Your task to perform on an android device: I am looking for a women's white shirt from the Trendyol brand because next week I will be invited to the office function, so we decided to wear all Formals.
Image 1: 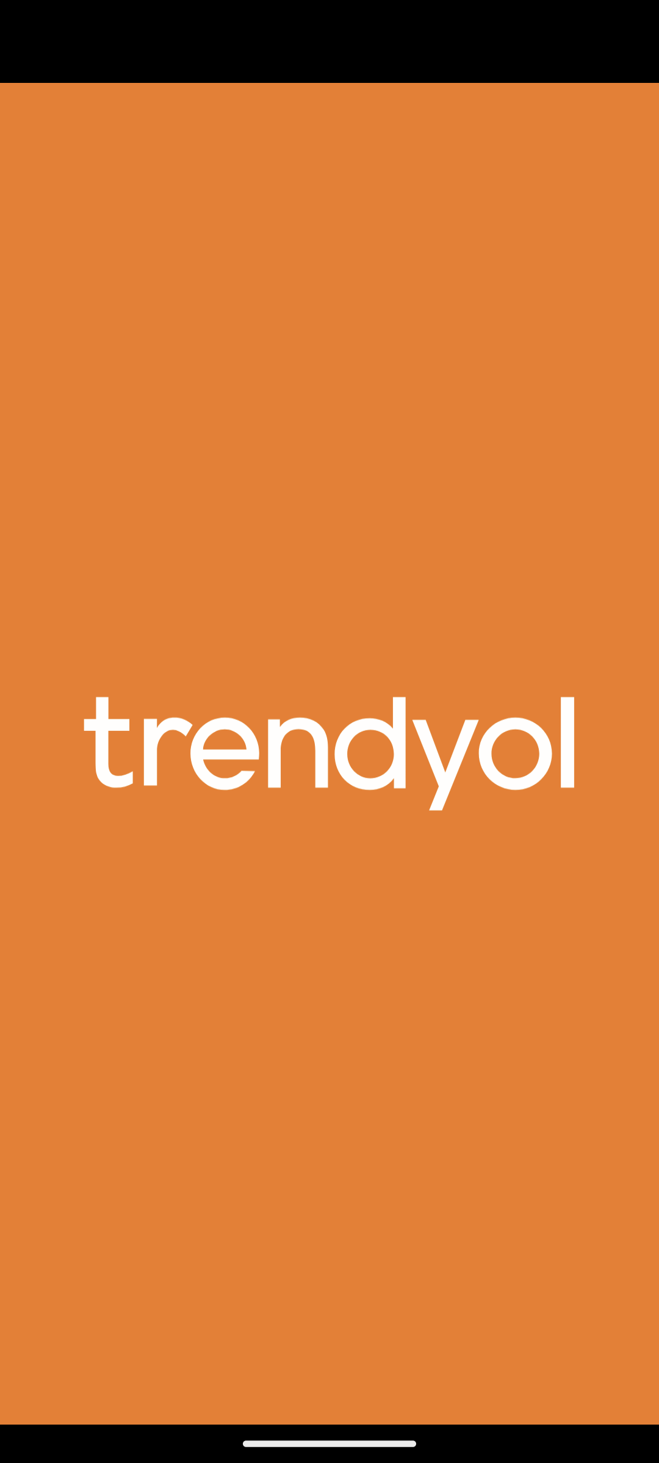
Open the Trendyol app
Step 1: wait
Image 2: 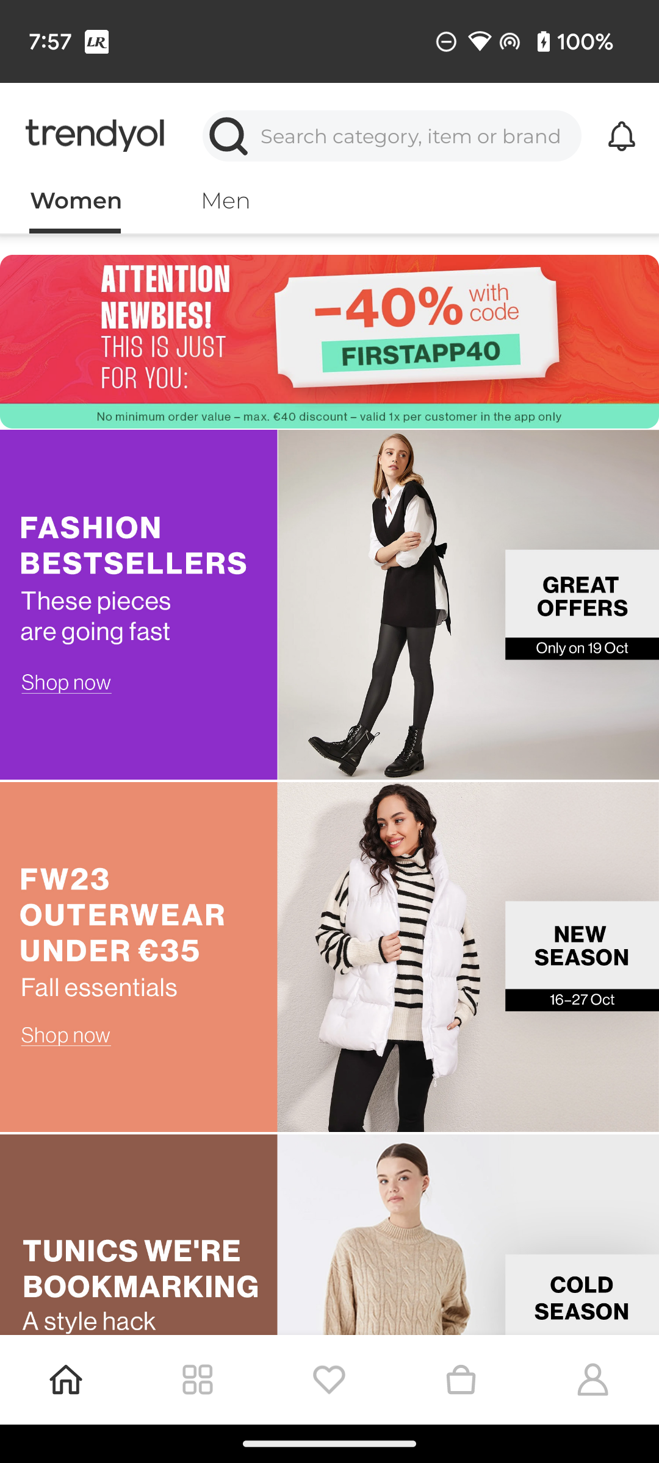
Click on the search icon at the top of the screen
Step 2: click (229, 137)
Image 3: 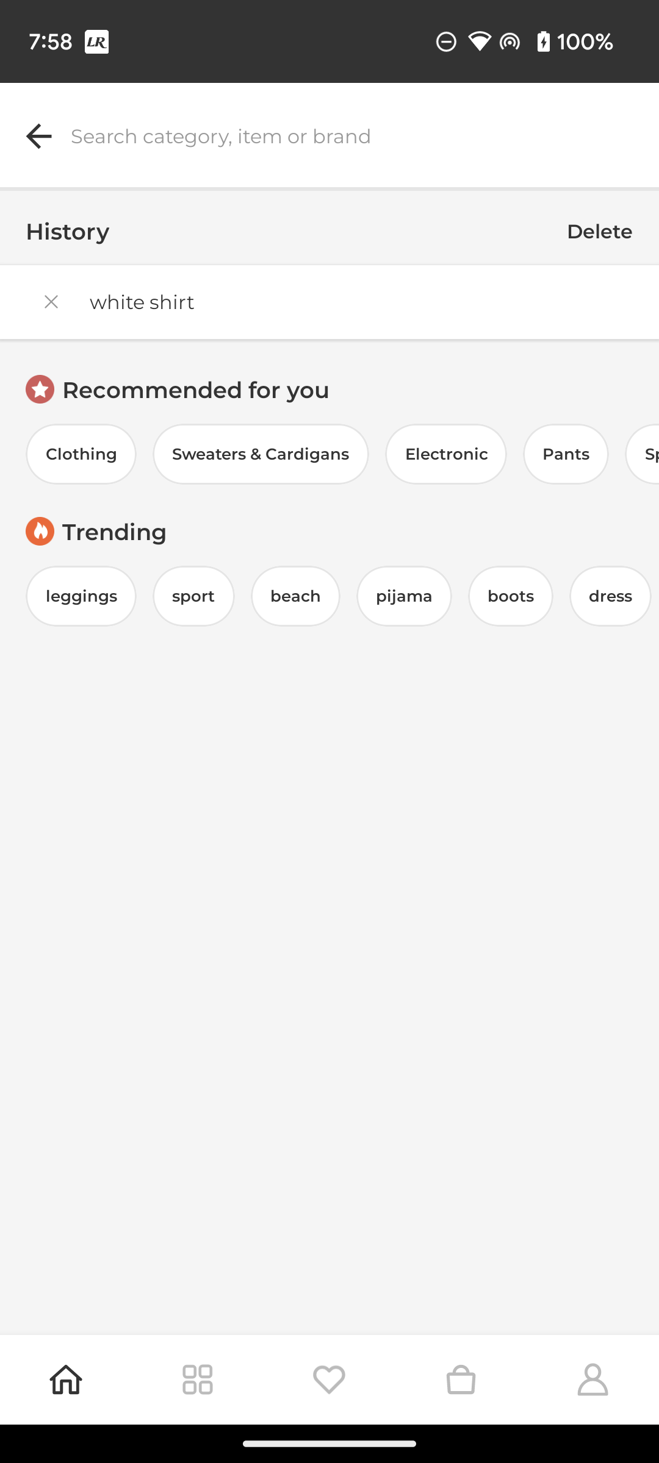
Click on the search bar
Step 3: click (354, 136)
Image 4: 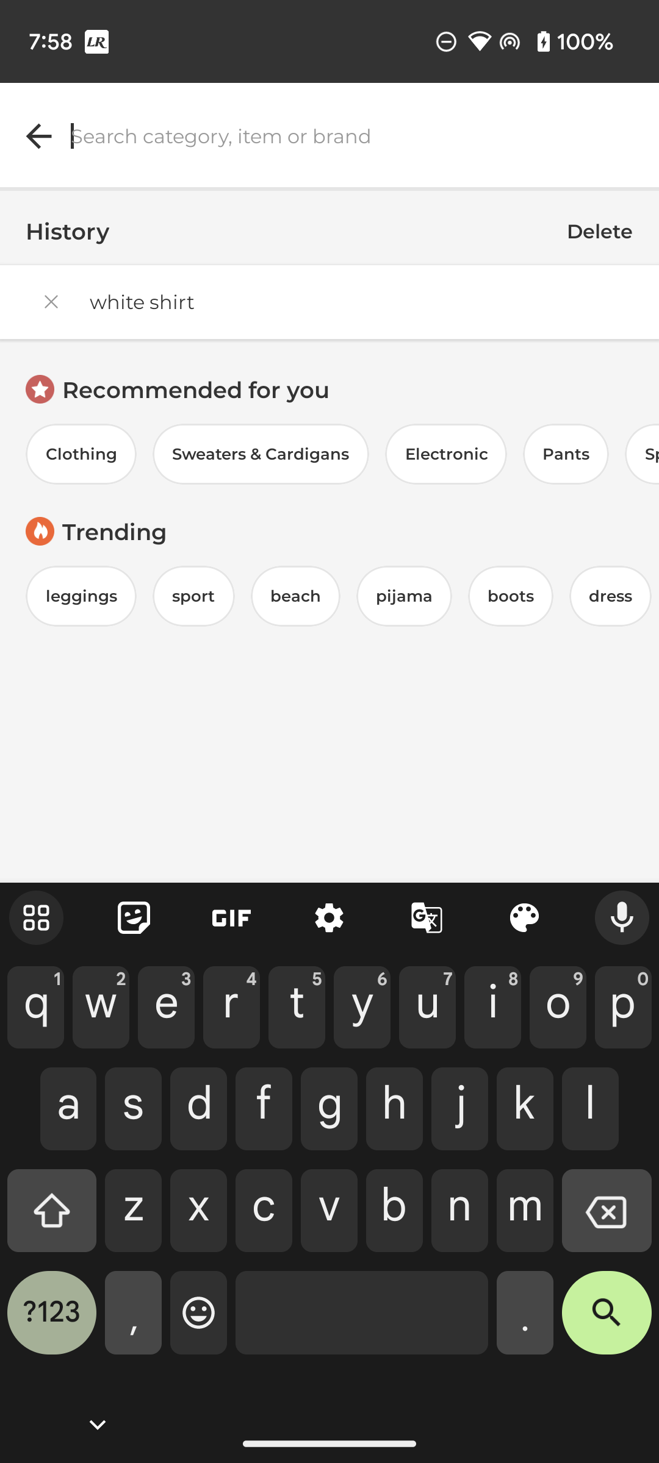
Type Women White shirt in search bar
Step 4: type "Women White shirt"
Image 5: 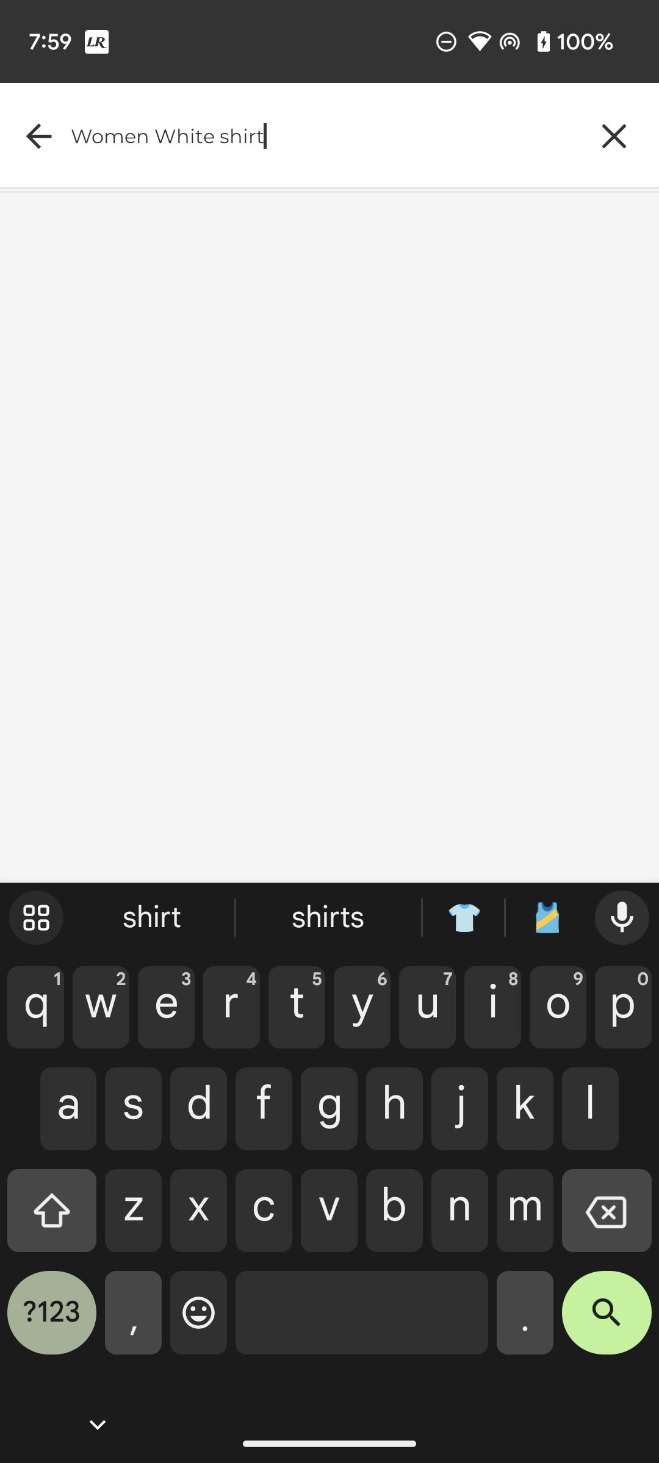
Click on the search key at the bottom right of the keyboard
Step 5: click (607, 1322)
Image 6: 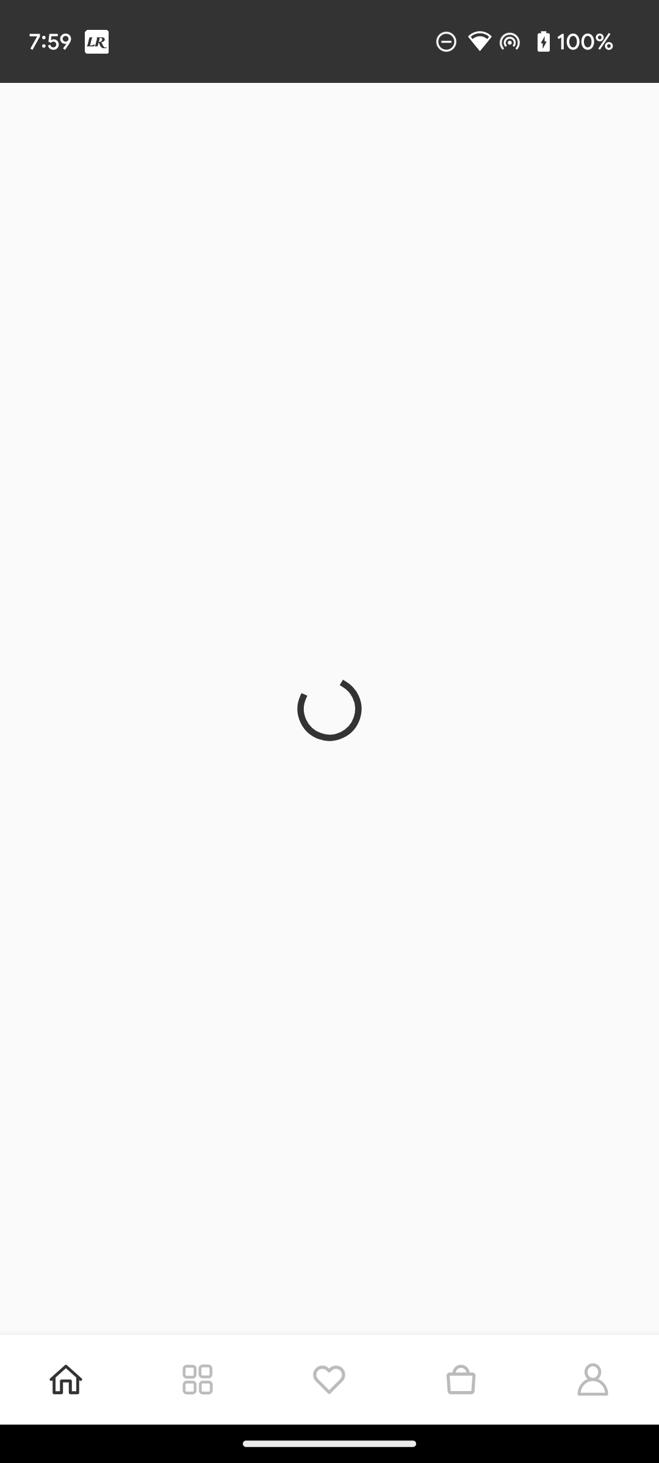
Click on the search key at the bottom right of the keyboard
Step 6: wait